Your task to perform on an android device: Search for SQL in the search bar ,open the Introduction to SQL and start learning the course
Image 0: 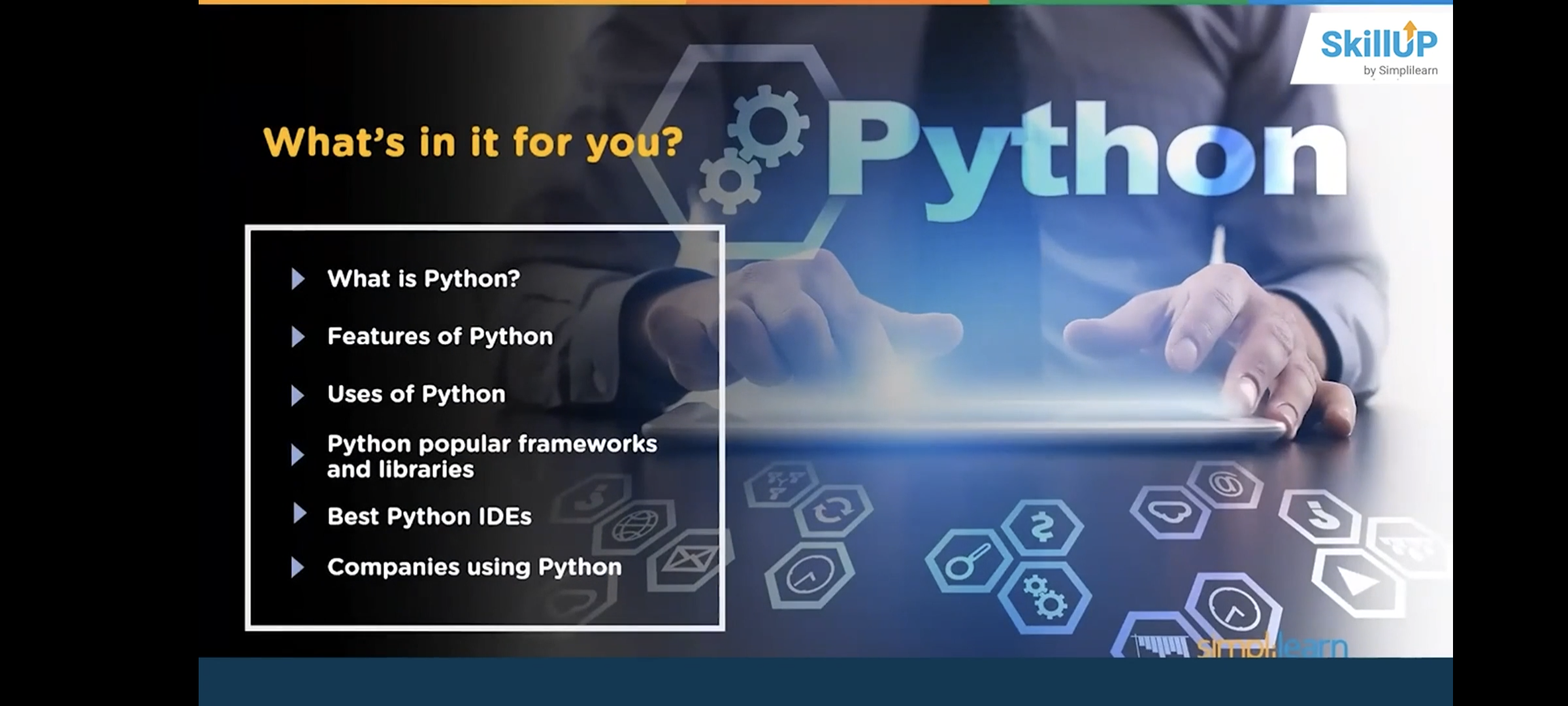
Go back to the previous page
Step 0: press back button
Image 1: 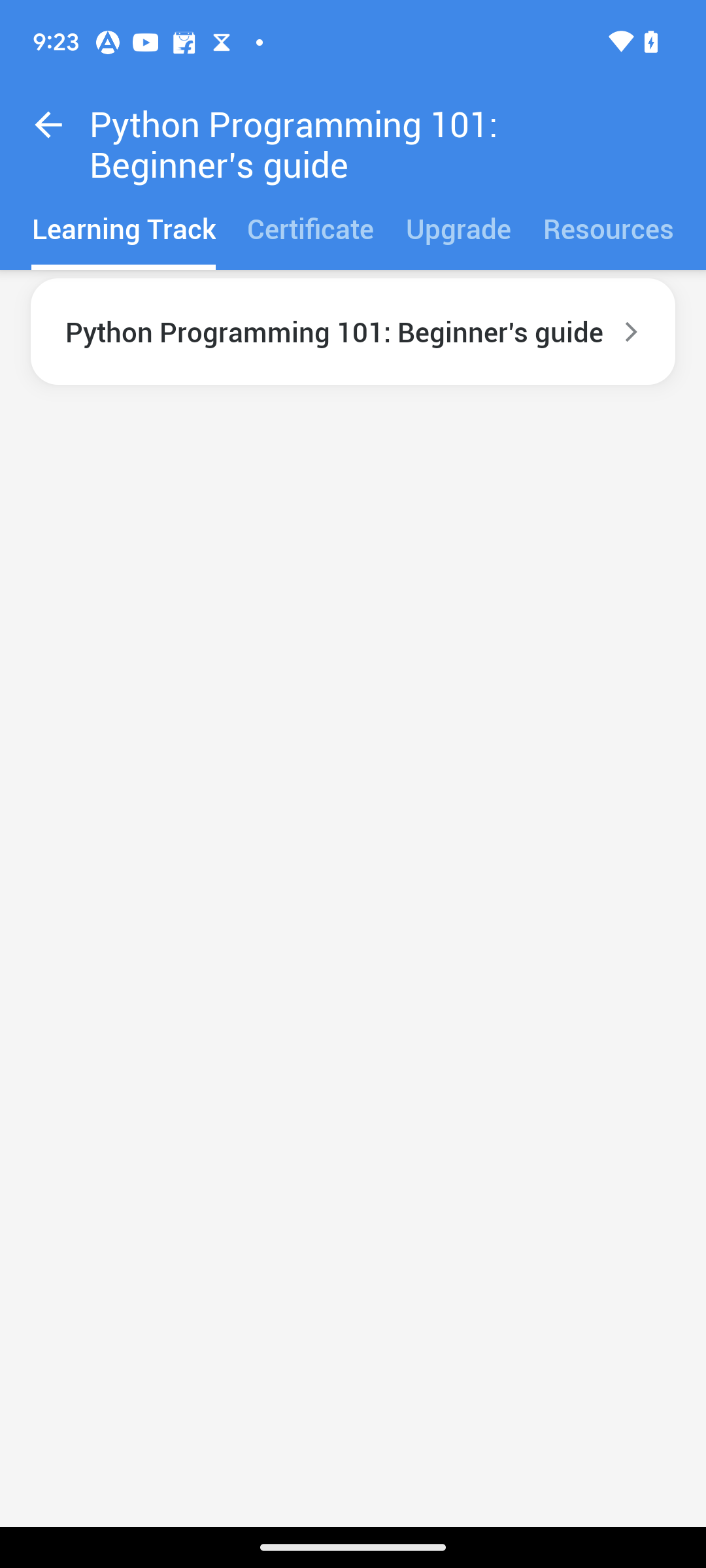
Go back to the previous page
Step 1: press back button
Image 2: 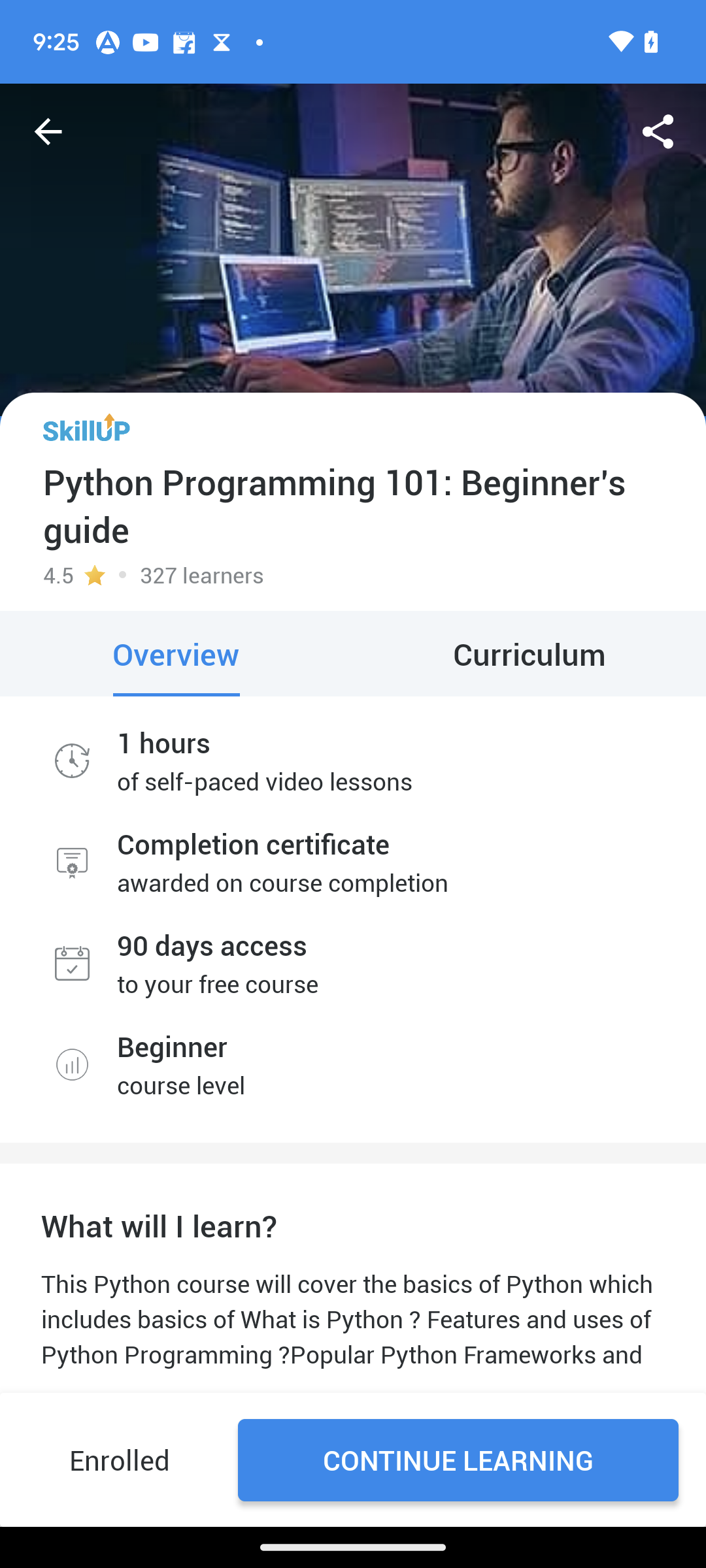
Go back to the previous page
Step 2: press back button
Image 3: 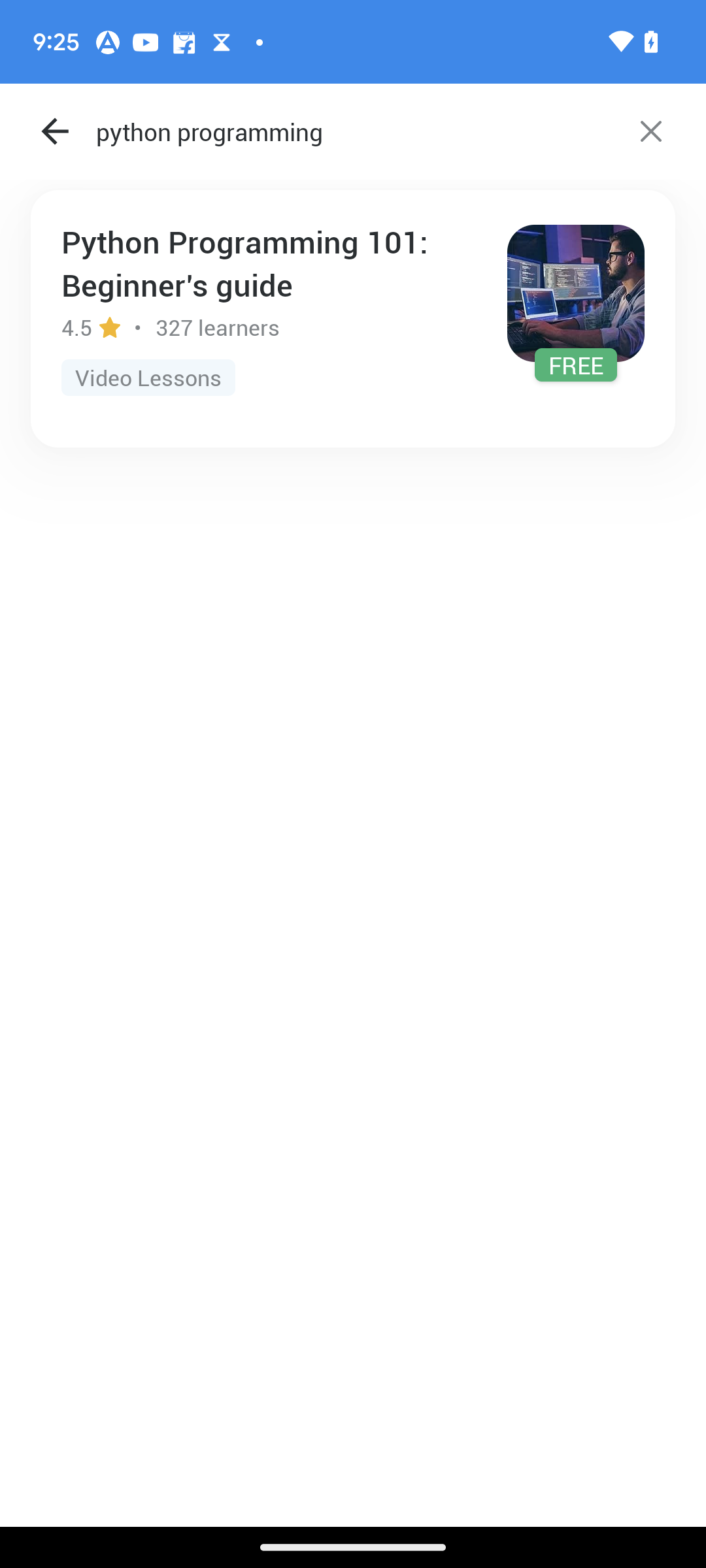
Click on the cross icon at the top right corner
Step 3: click (650, 131)
Image 4: 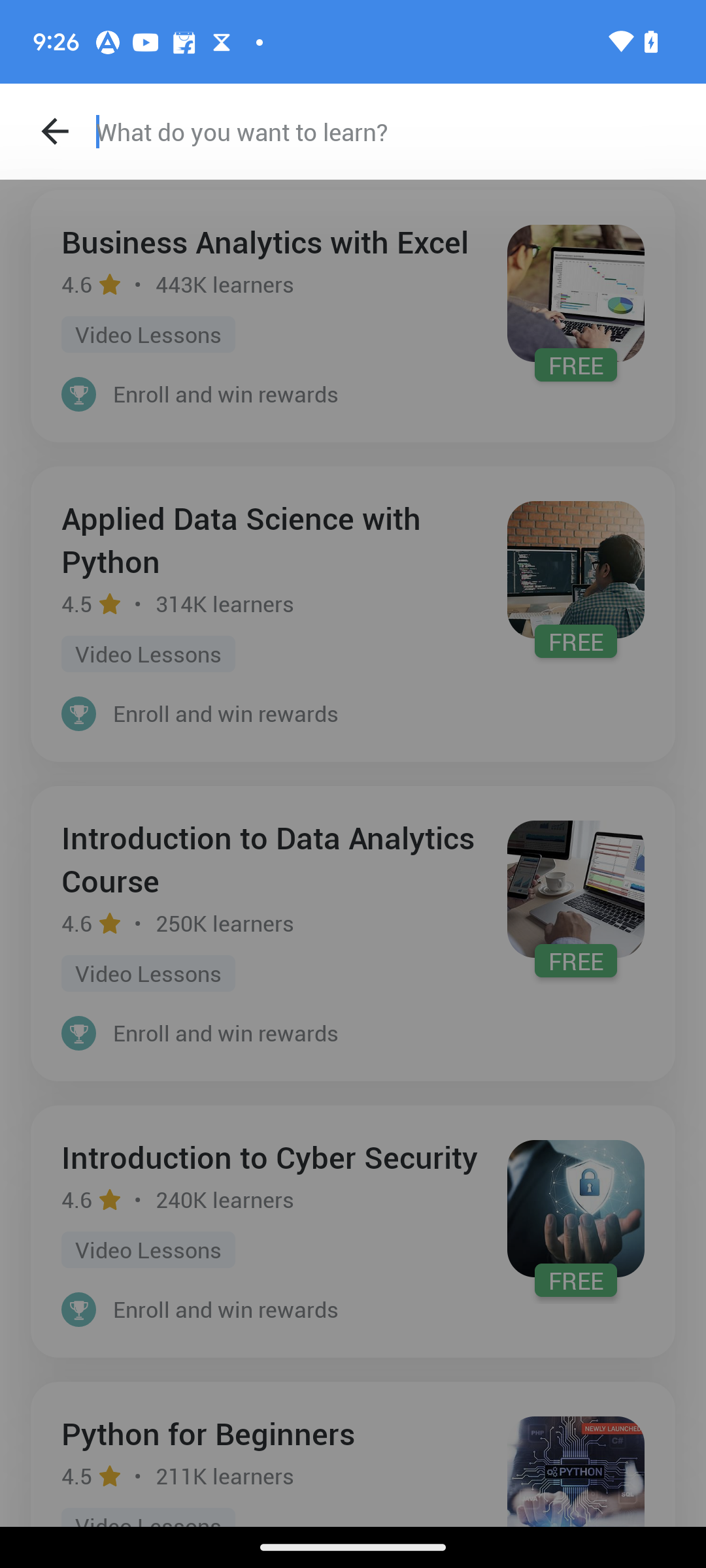
Search for the SQL
Step 4: type "SQL"
Image 5: 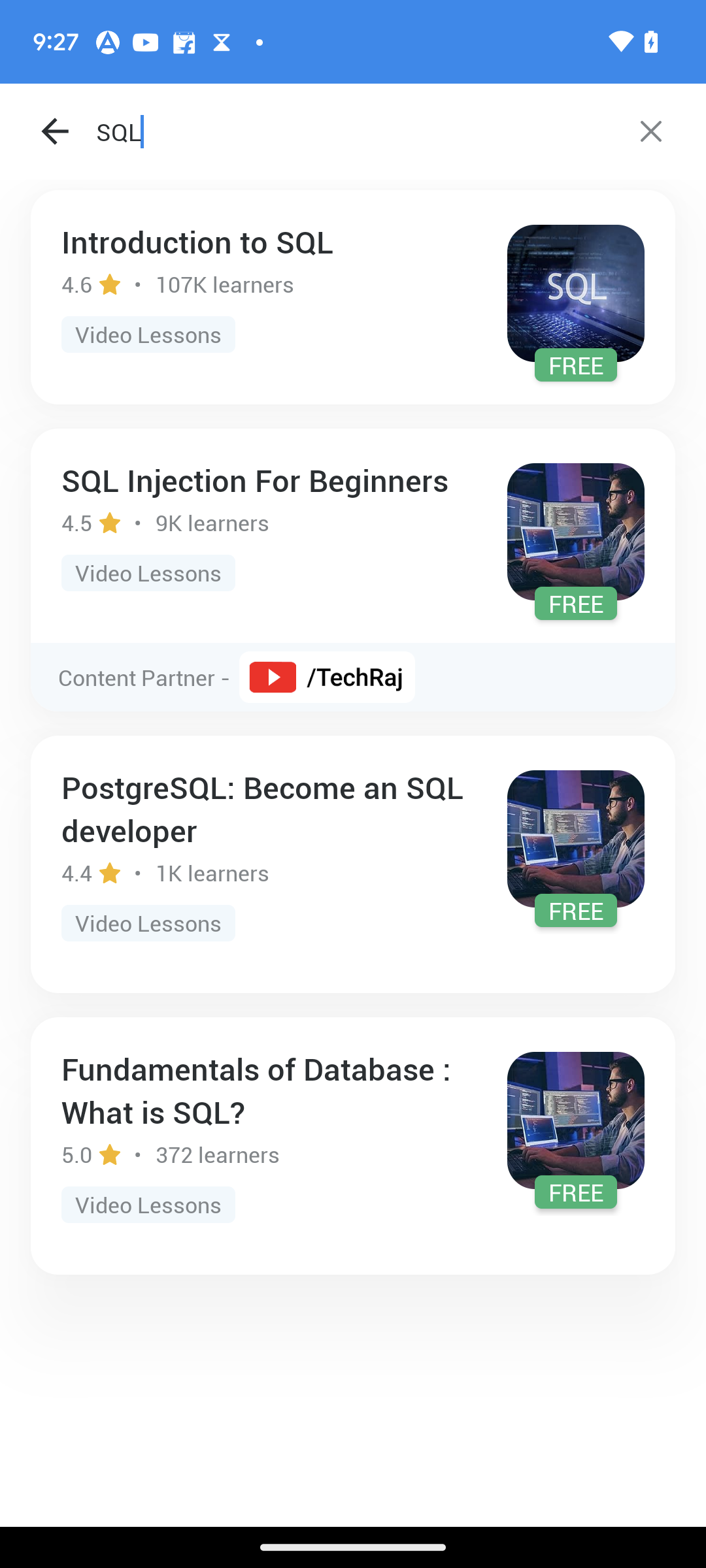
Click on the result Introduction to SQL
Step 5: click (352, 297)
Image 6: 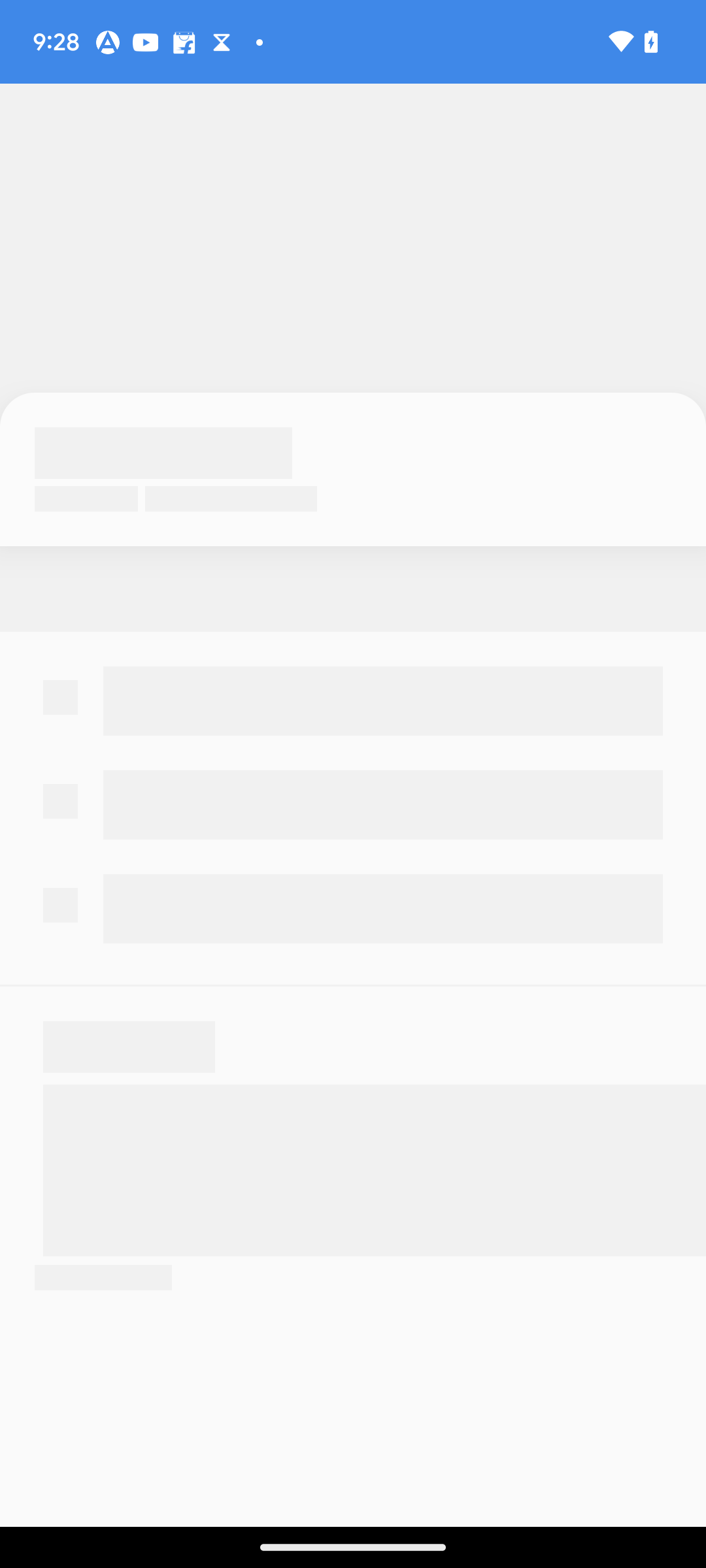
Click on the result Introduction to SQL
Step 6: wait
Image 8: 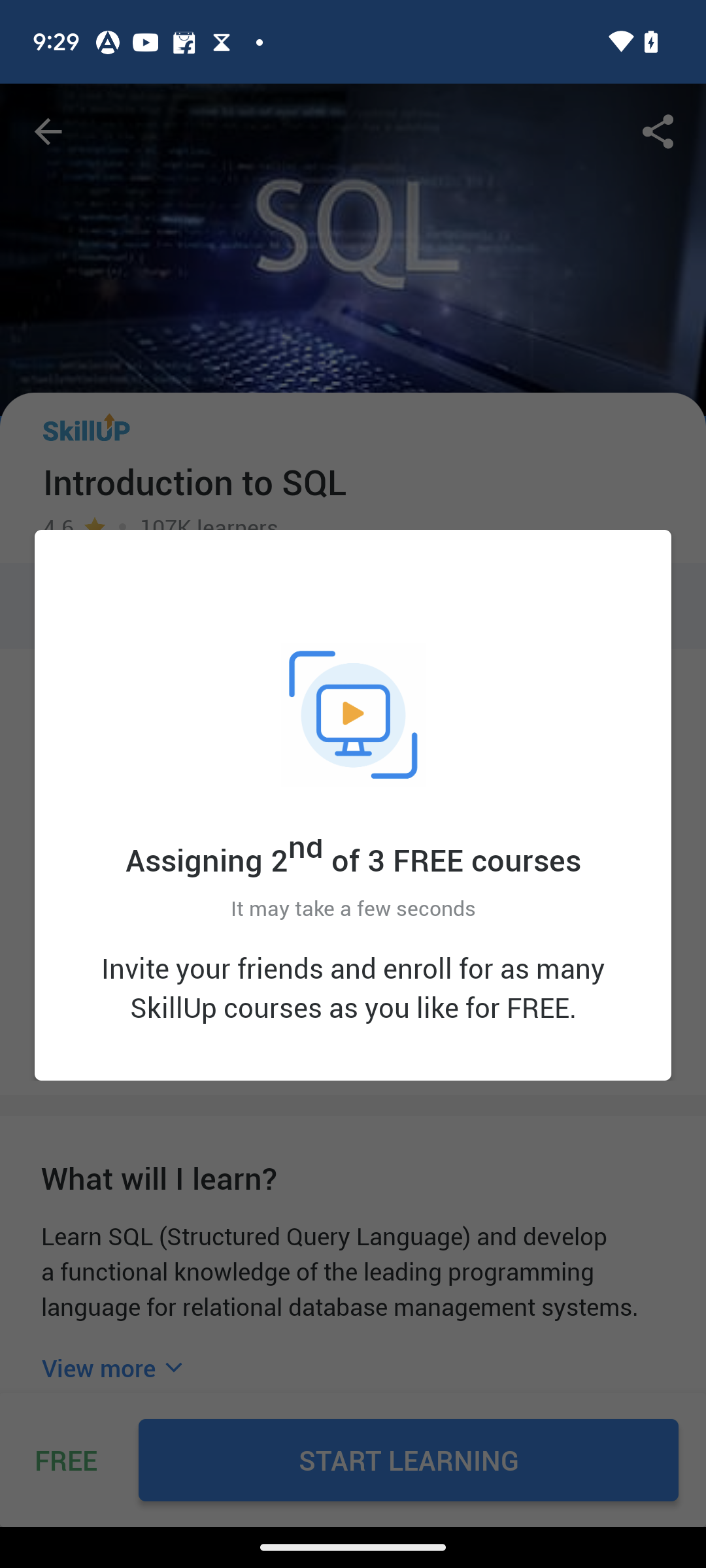
Click on the Start Learning option at the bottom of the screen
Step 8: wait
Image 9: 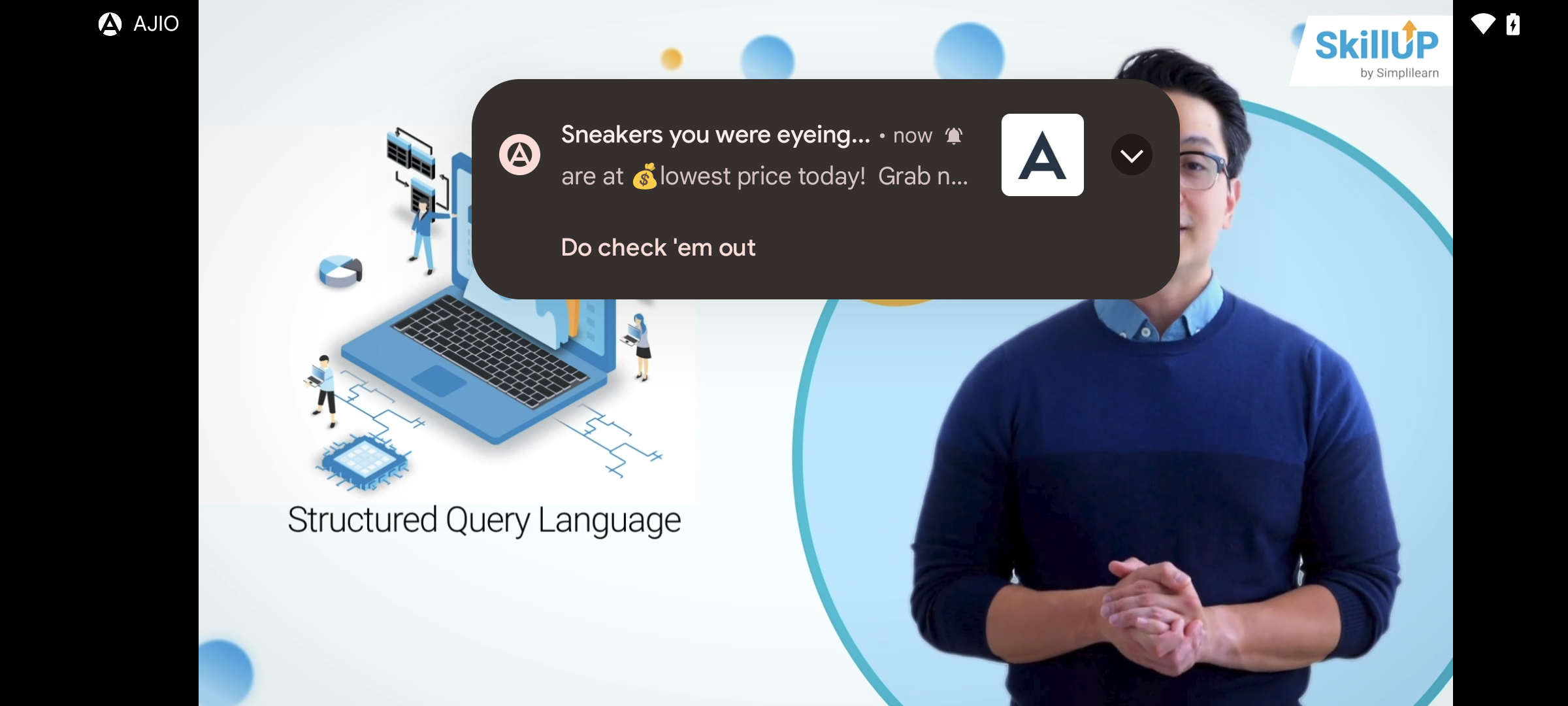
Click on the Start Learning option at the bottom of the screen
Step 9: wait